Your task to perform on an android device: Open the Trainline app and search for single-side trains from Albany Park to Barnes Bridge for 2 adults with a departure date and time of July 24 at 2:00 P.M.
Image 0: 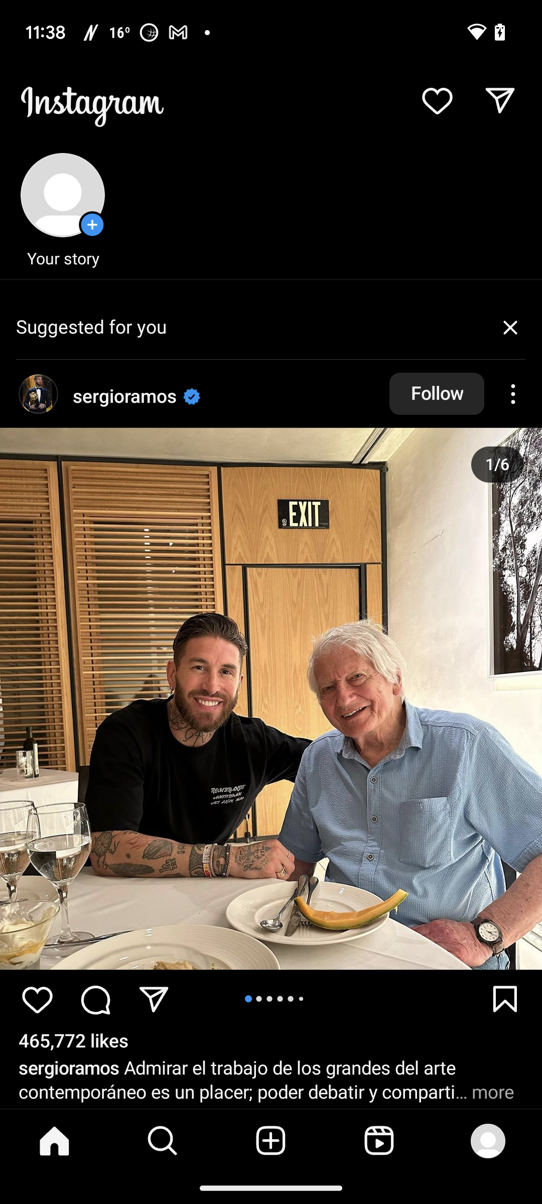
Open the Trainline app
Step 0: open app "Trainline"
Image 2: 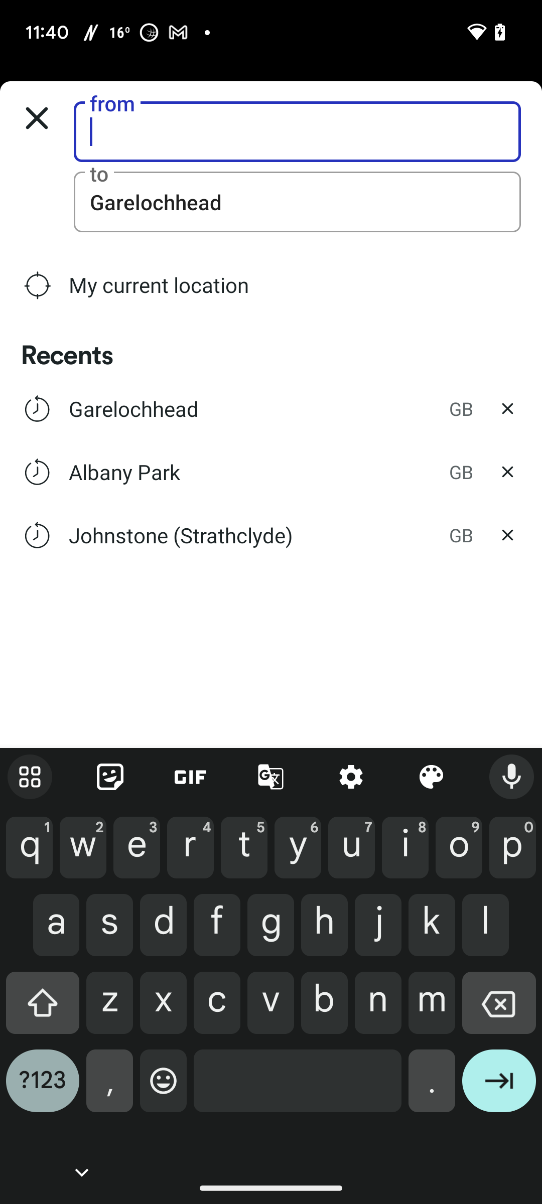
Enter the "from" station as Albany Park
Step 2: type "Albany Park"
Image 3: 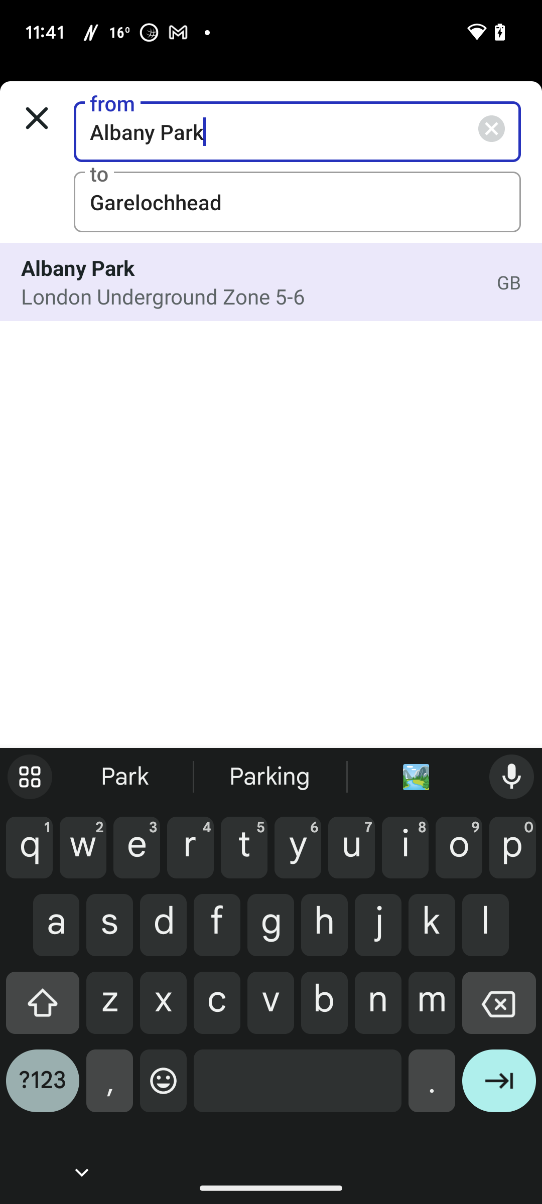
Click on the first result
Step 3: click (248, 296)
Image 4: 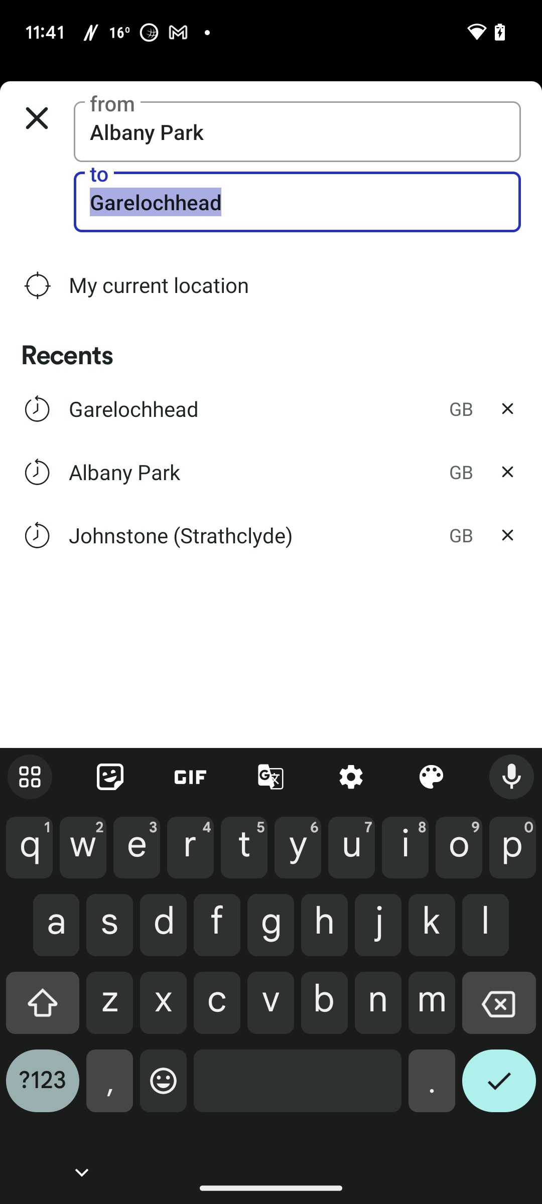
Clear the text from "to" text box
Step 4: click (499, 1010)
Image 5: 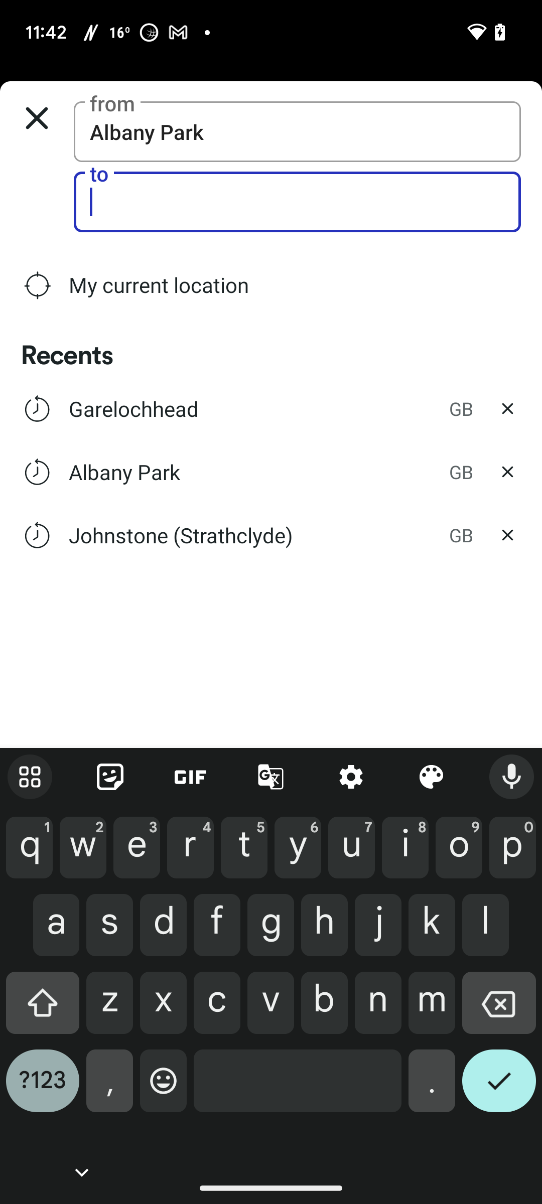
Enter the station in "to" text box as Barnes Bridge
Step 5: type "Barnes Bridge"
Image 7: 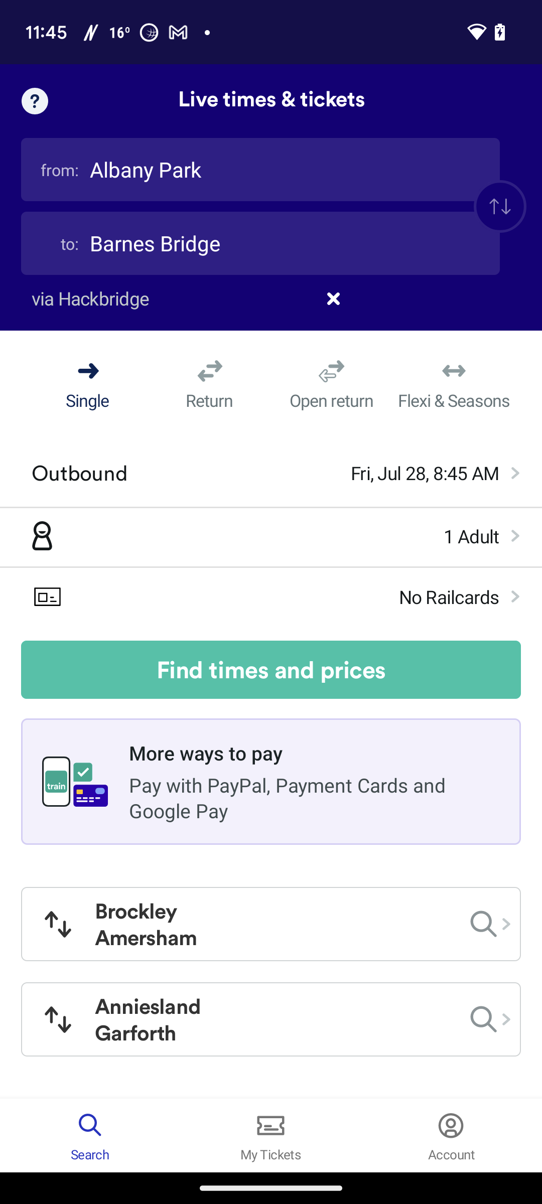
Click on the outbound option
Step 7: click (191, 473)
Image 8: 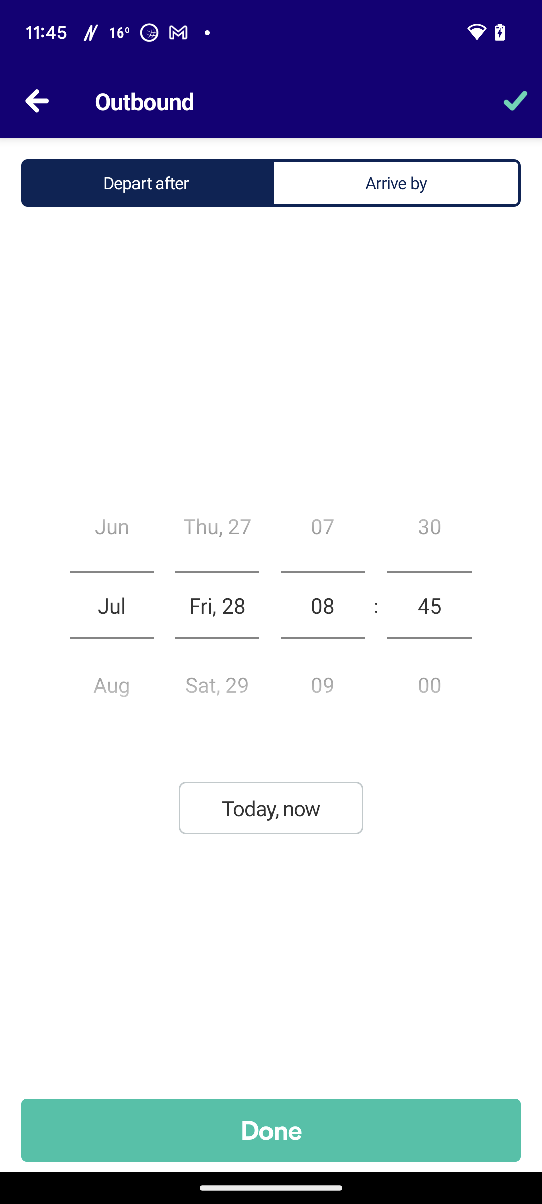
Set the departure date as July 24
Step 8: scroll up
Image 9: 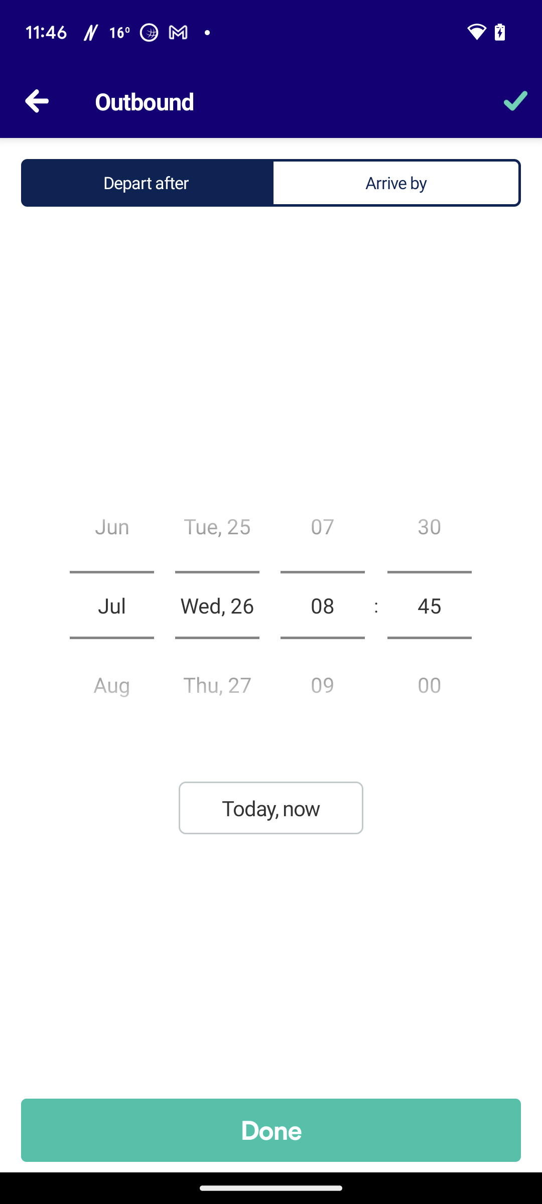
Set the departure date as July 24
Step 9: scroll up
Image 10: 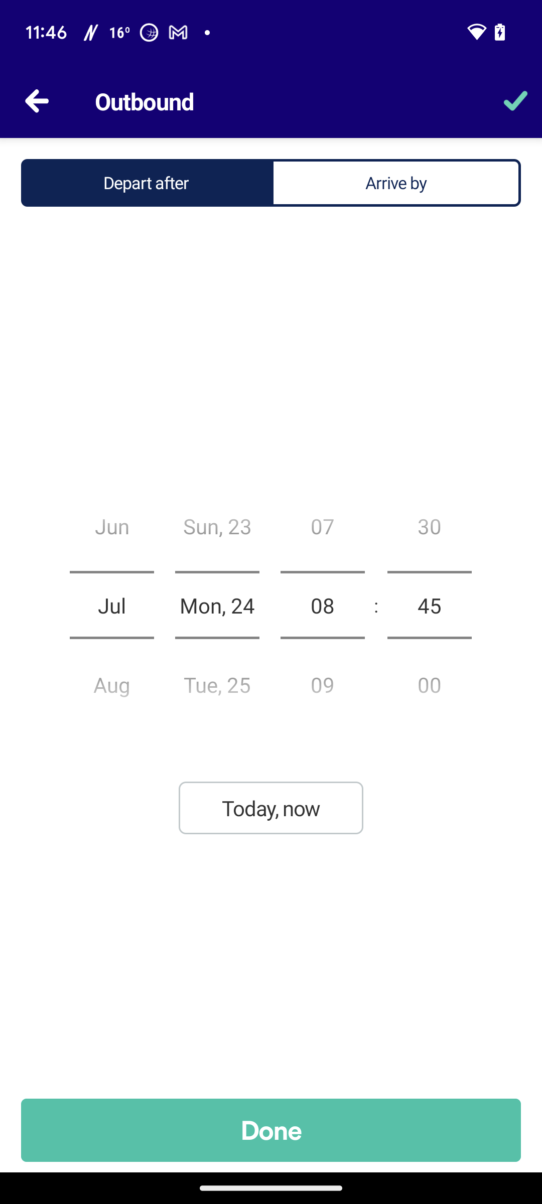
Set the departure time as 2:00 P.M.
Step 10: scroll down
Image 11: 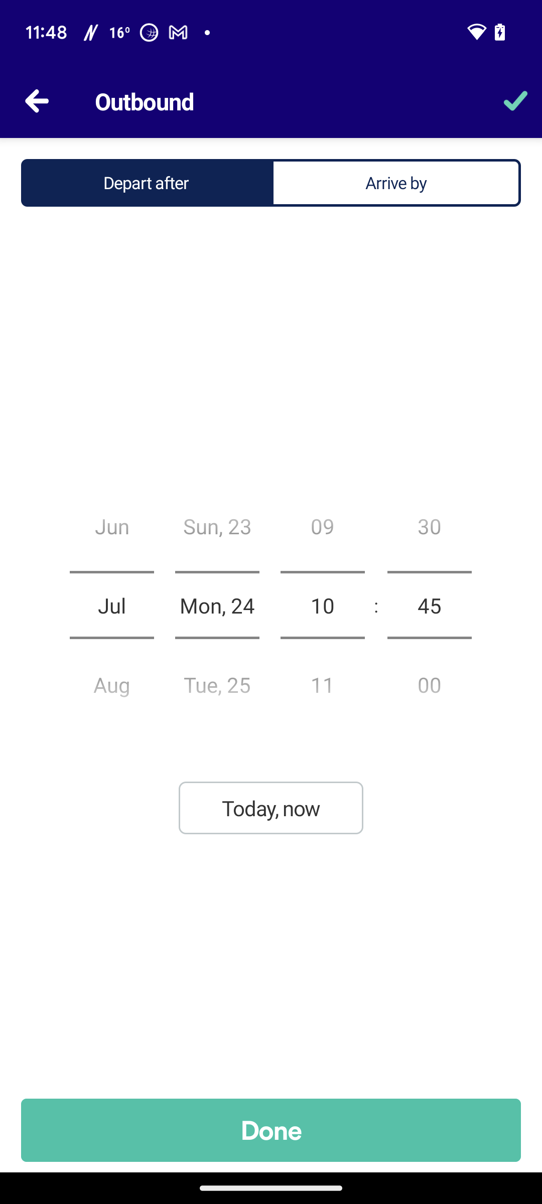
Set the departure time as 2:00 P.M.
Step 11: scroll down
Image 13: 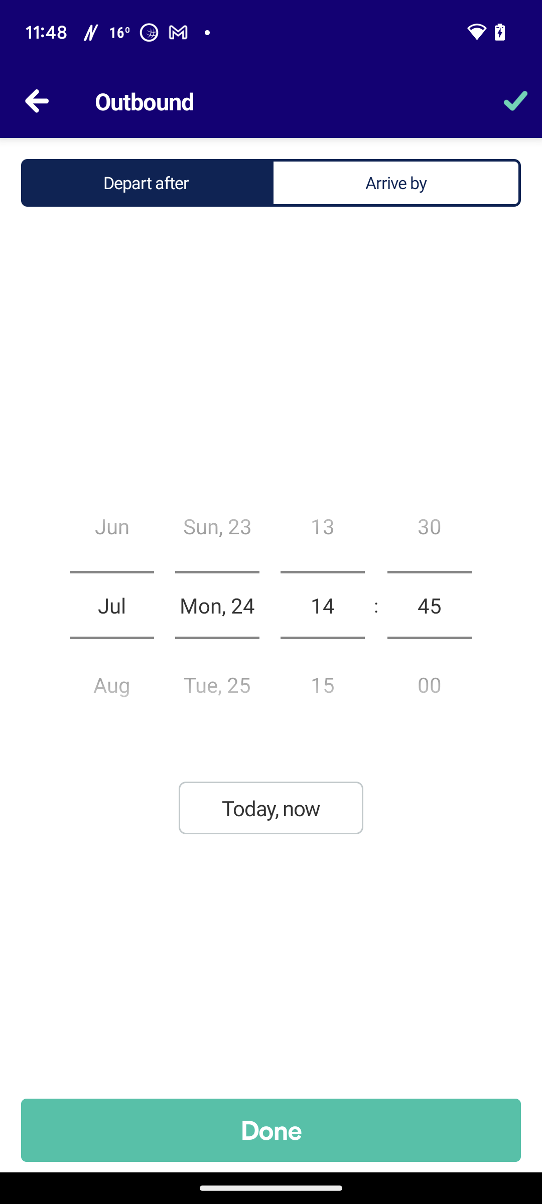
Set the departure time as 2:00 P.M.
Step 13: scroll down
Image 14: 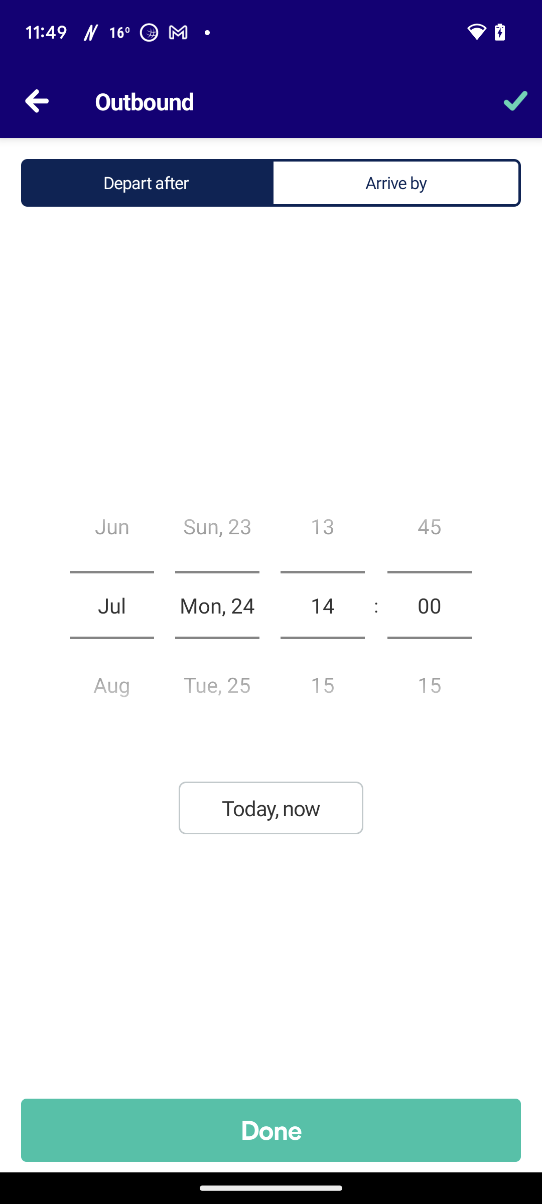
Click on the done button at the bottom of the screen
Step 14: click (271, 1130)
Image 15: 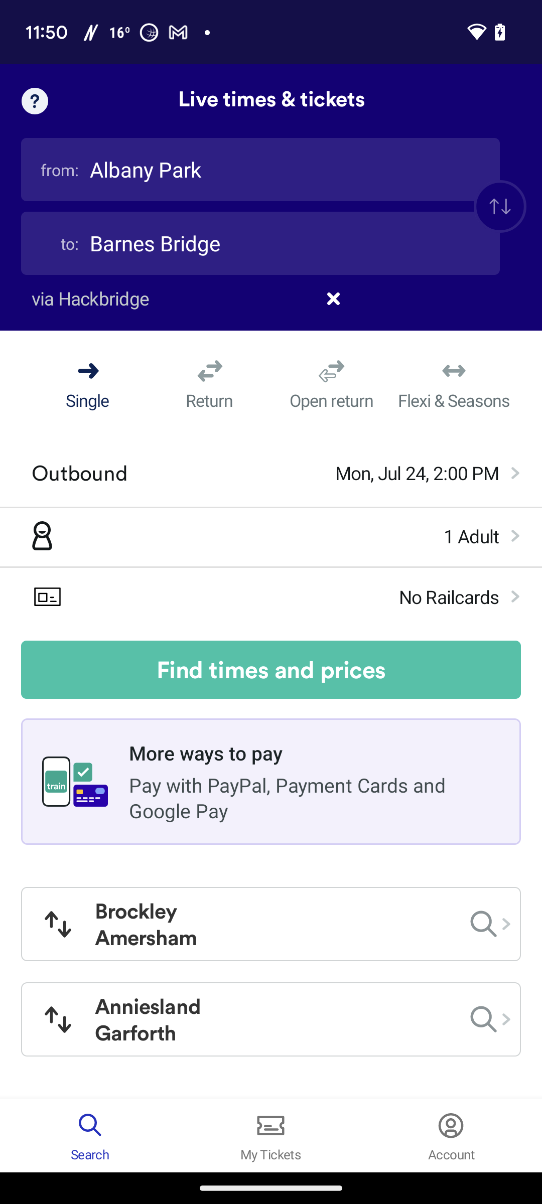
Click on the adult section
Step 15: click (271, 537)
Image 16: 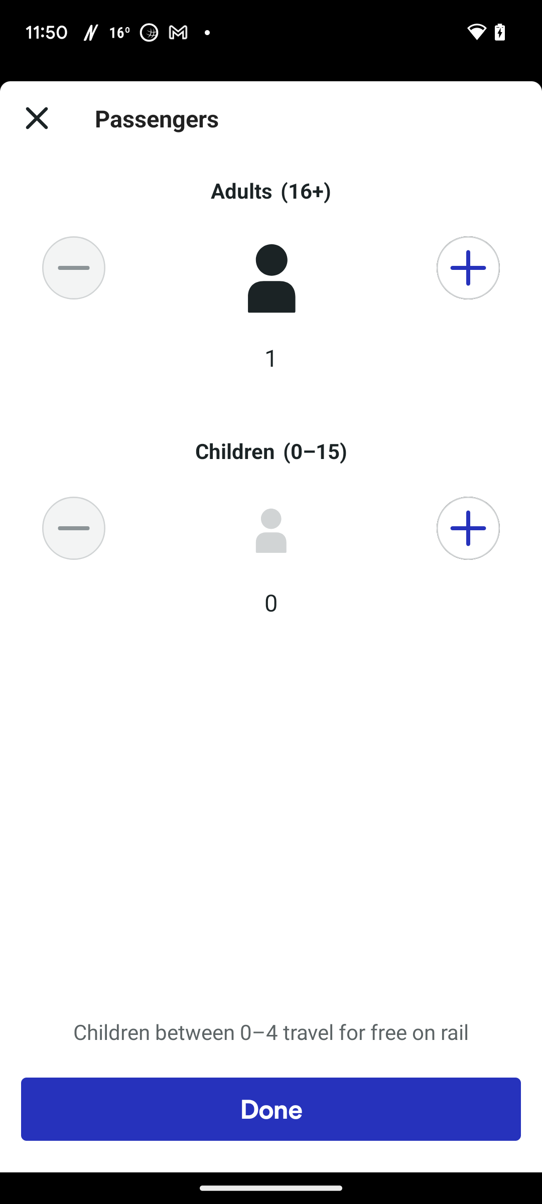
Click on the + icon for adults
Step 16: click (468, 268)
Image 17: 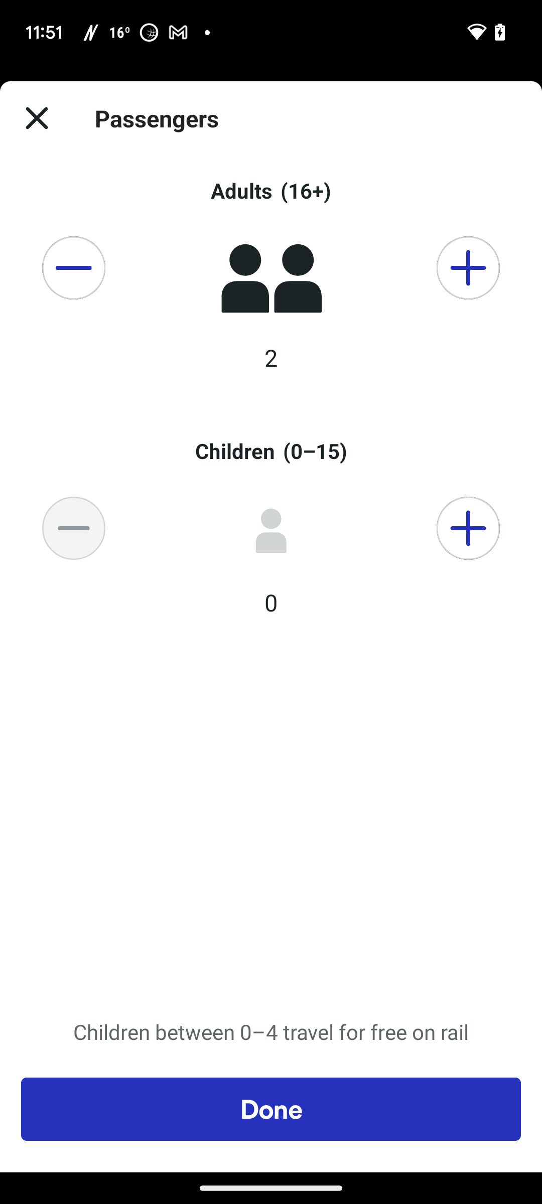
Click on the done button at the bottom of the screen
Step 17: click (271, 1109)
Image 18: 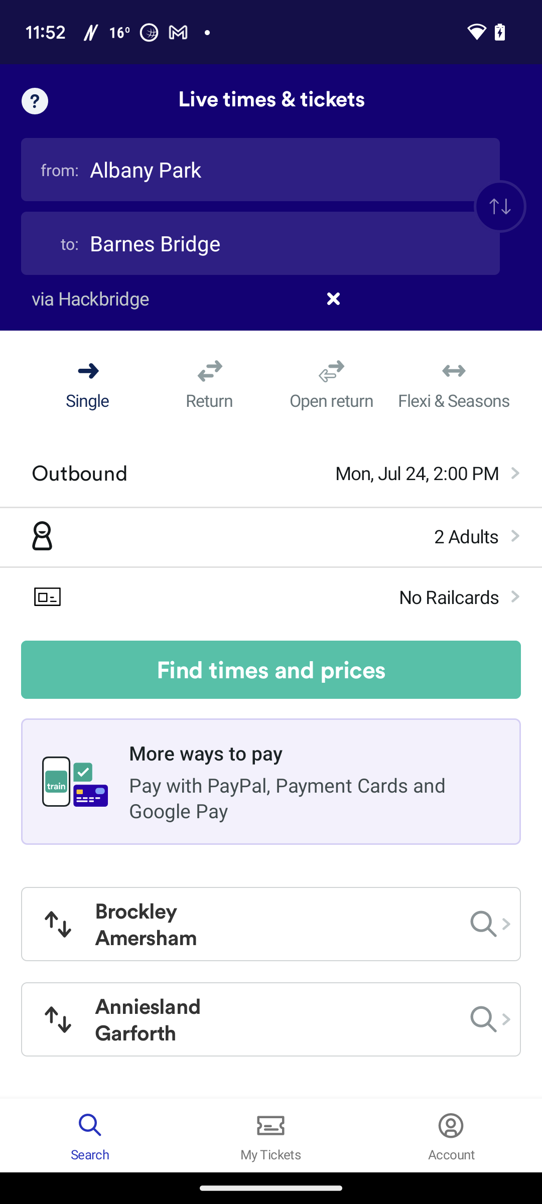
Click on find times and prices button
Step 18: click (271, 670)
Image 19: 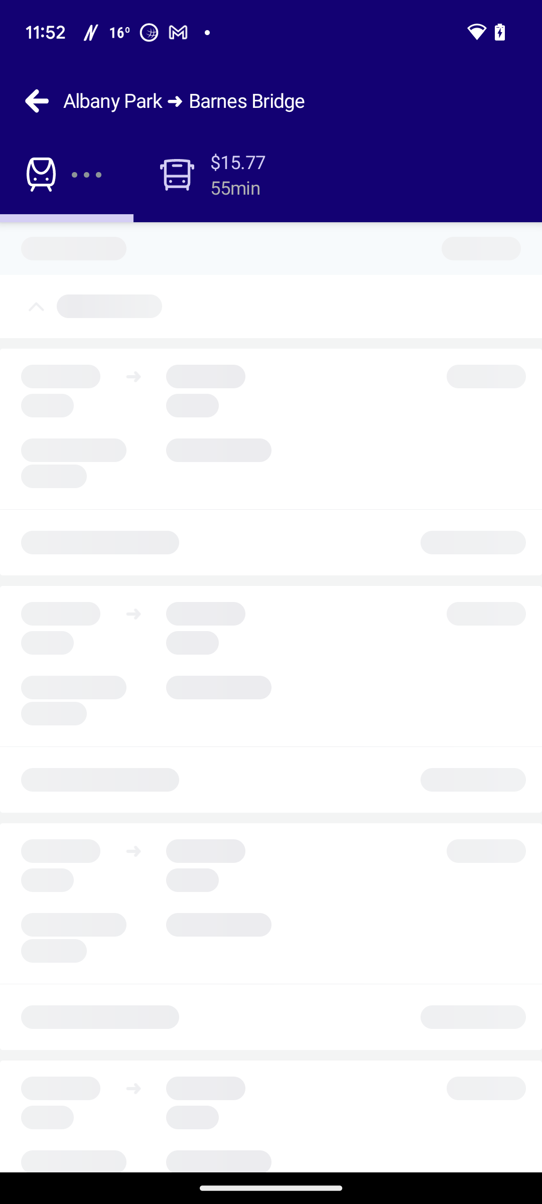
Click on find times and prices button
Step 19: wait